Your task to perform on an android device: Open the Khan Academy app and take courses.
Image 0: 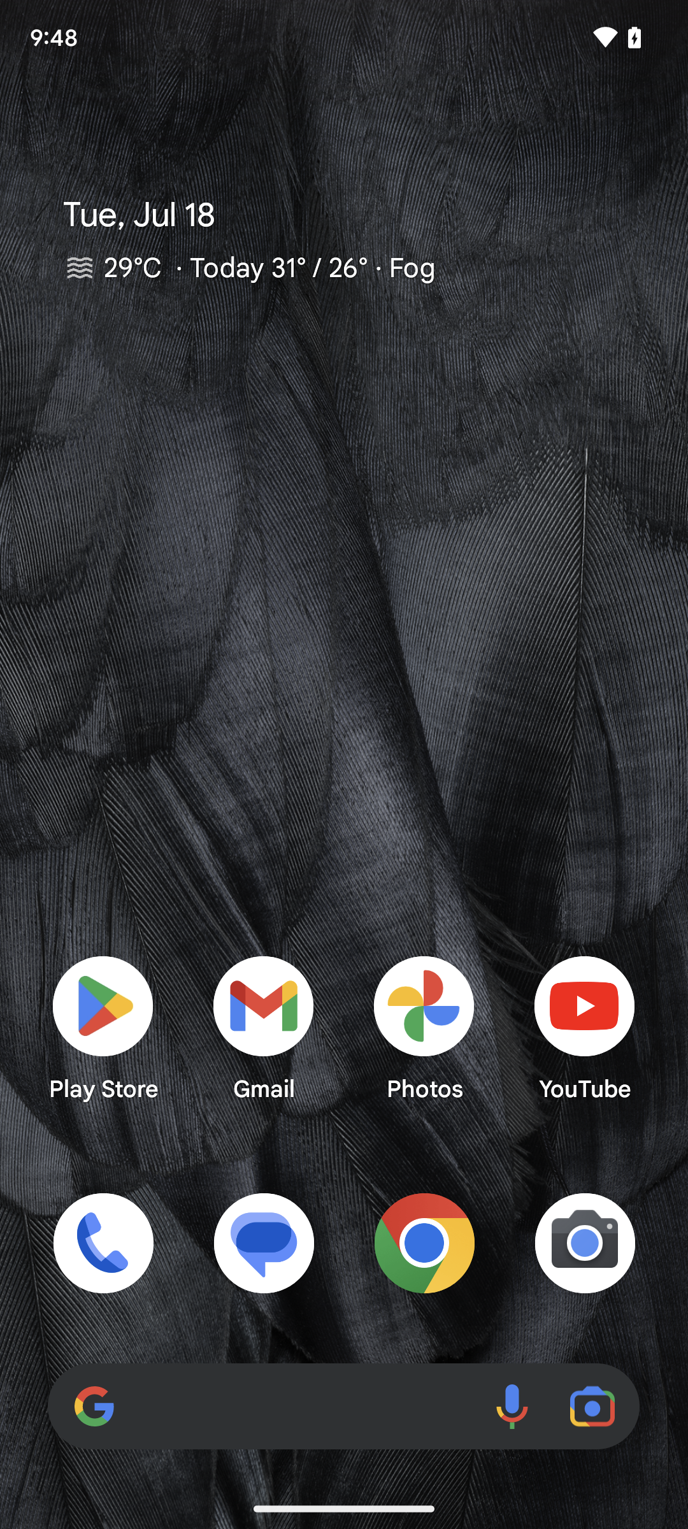
open khan academy app
Step 0: open app "Khan Academy"
Image 1: 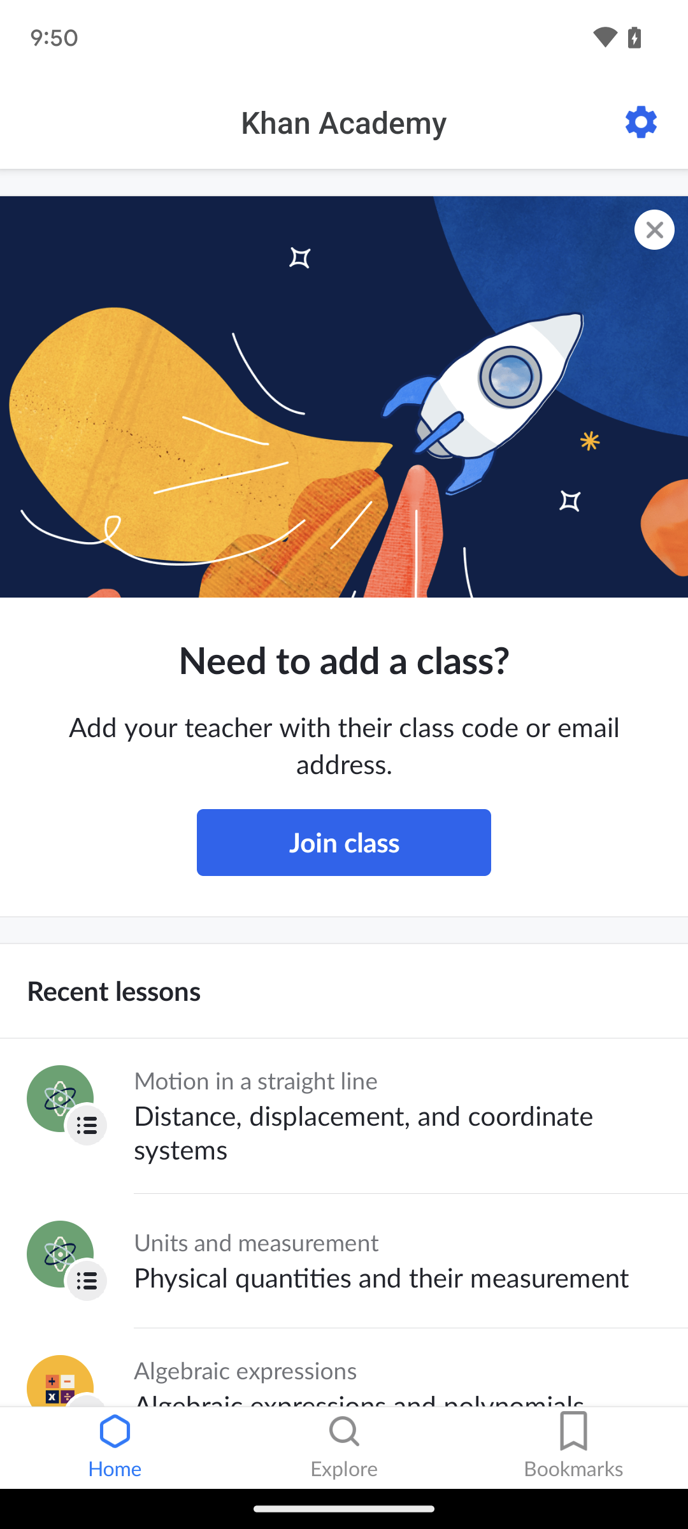
Go to my course and take a course.
Step 1: scroll down
Image 2: 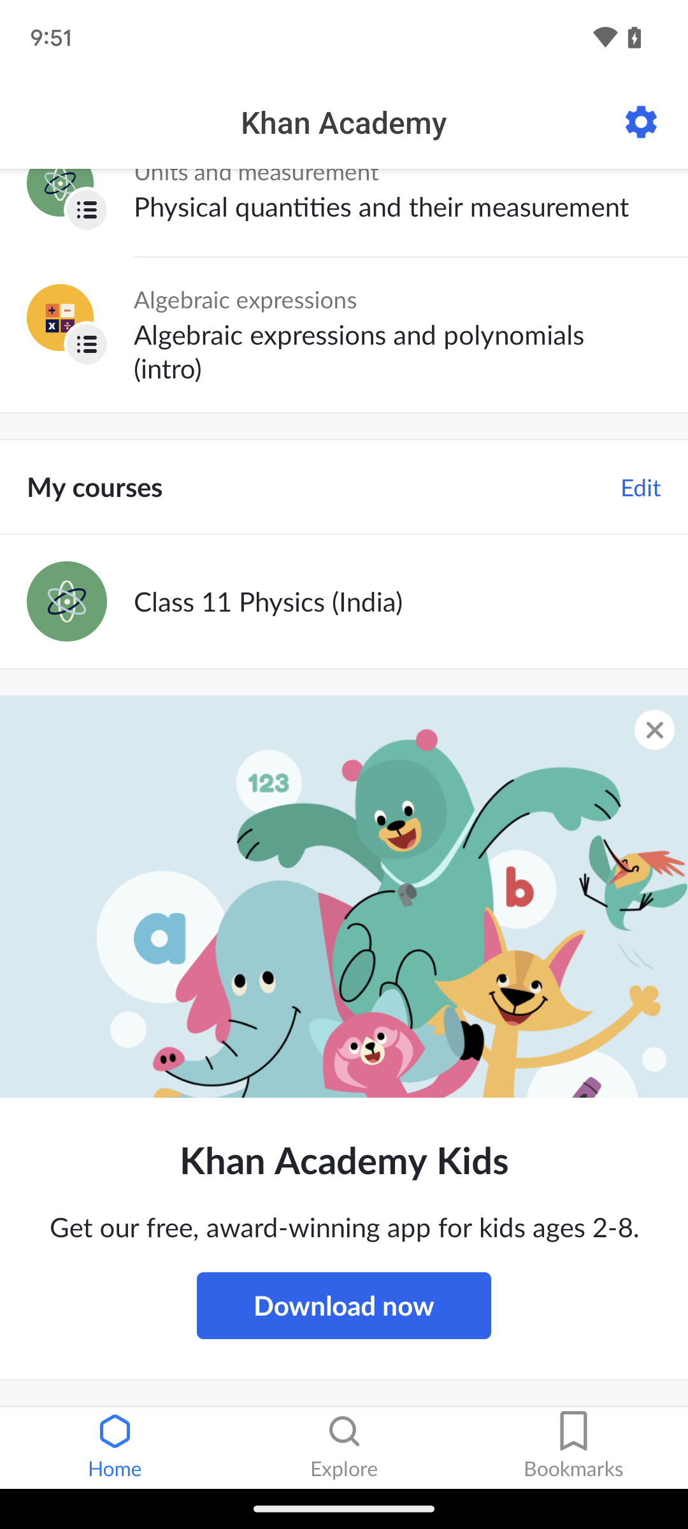
Go to my course and take a course.
Step 2: click (344, 486)
Image 3: 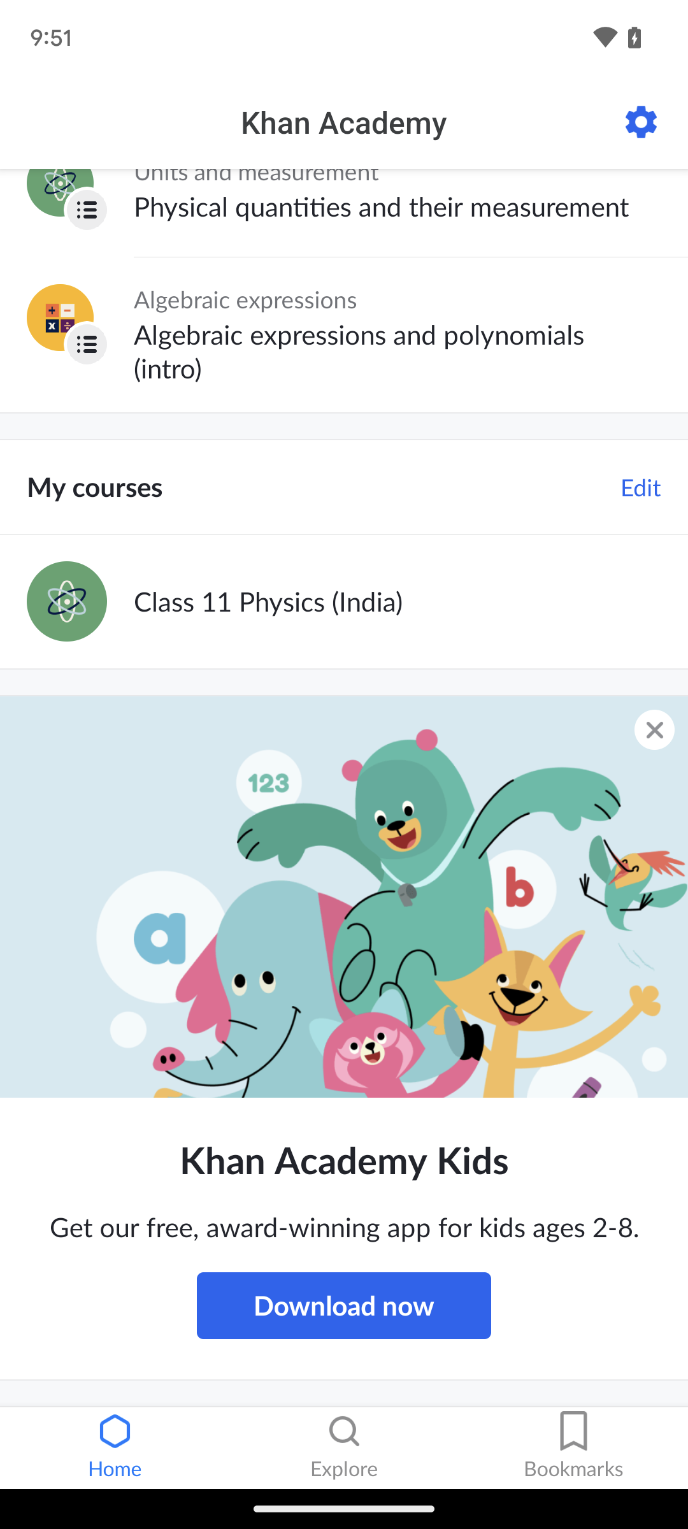
Go to my course and take a course.
Step 3: click (383, 601)
Image 4: 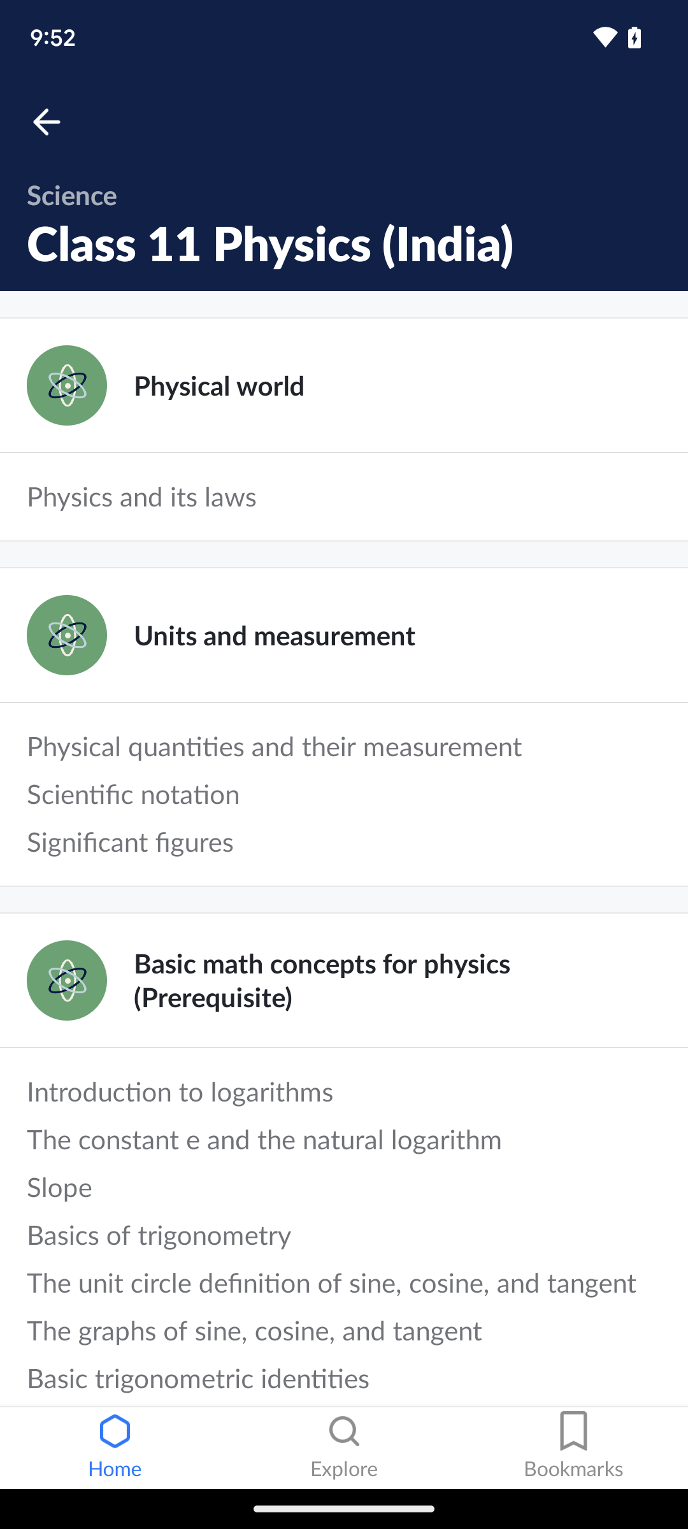
Go to my course and take a course.
Step 4: press back button
Image 5: 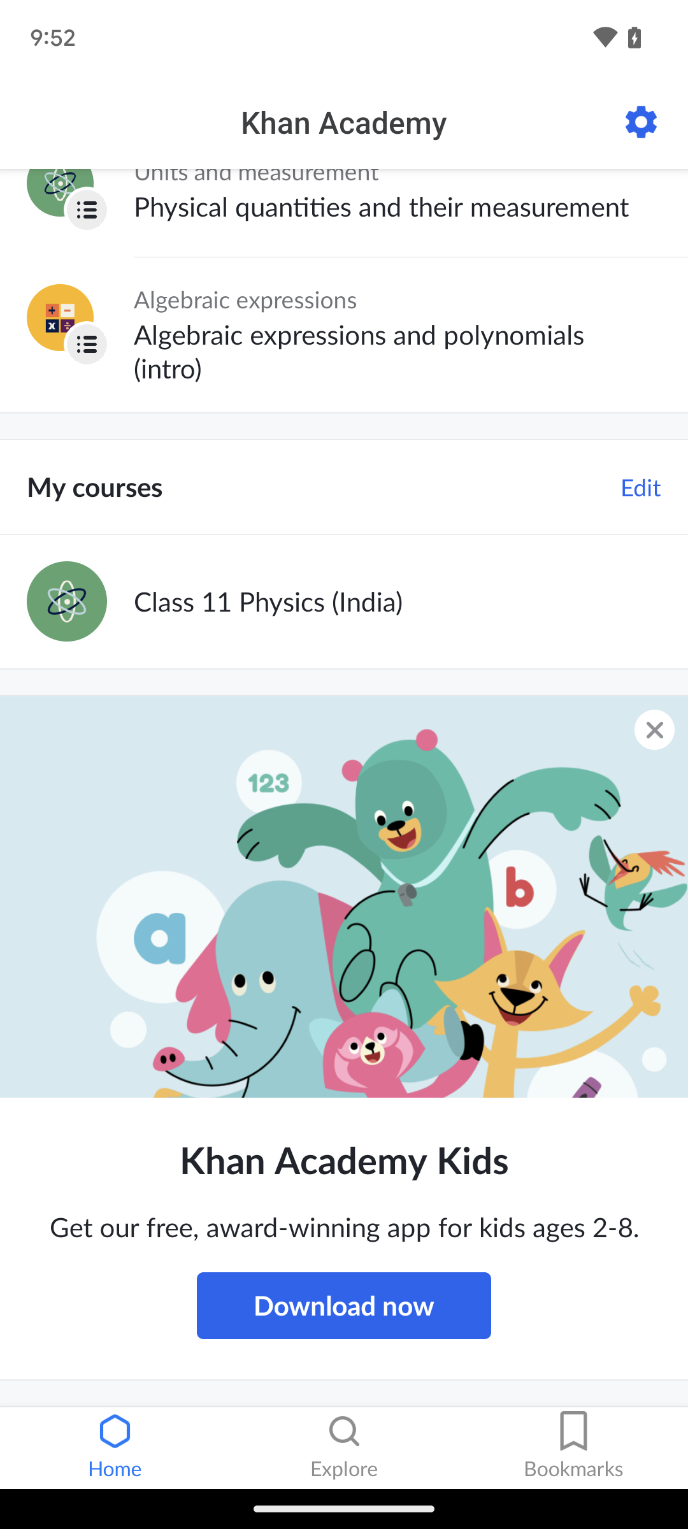
Edit the course to take your favorite subject.
Step 5: click (640, 487)
Image 6: 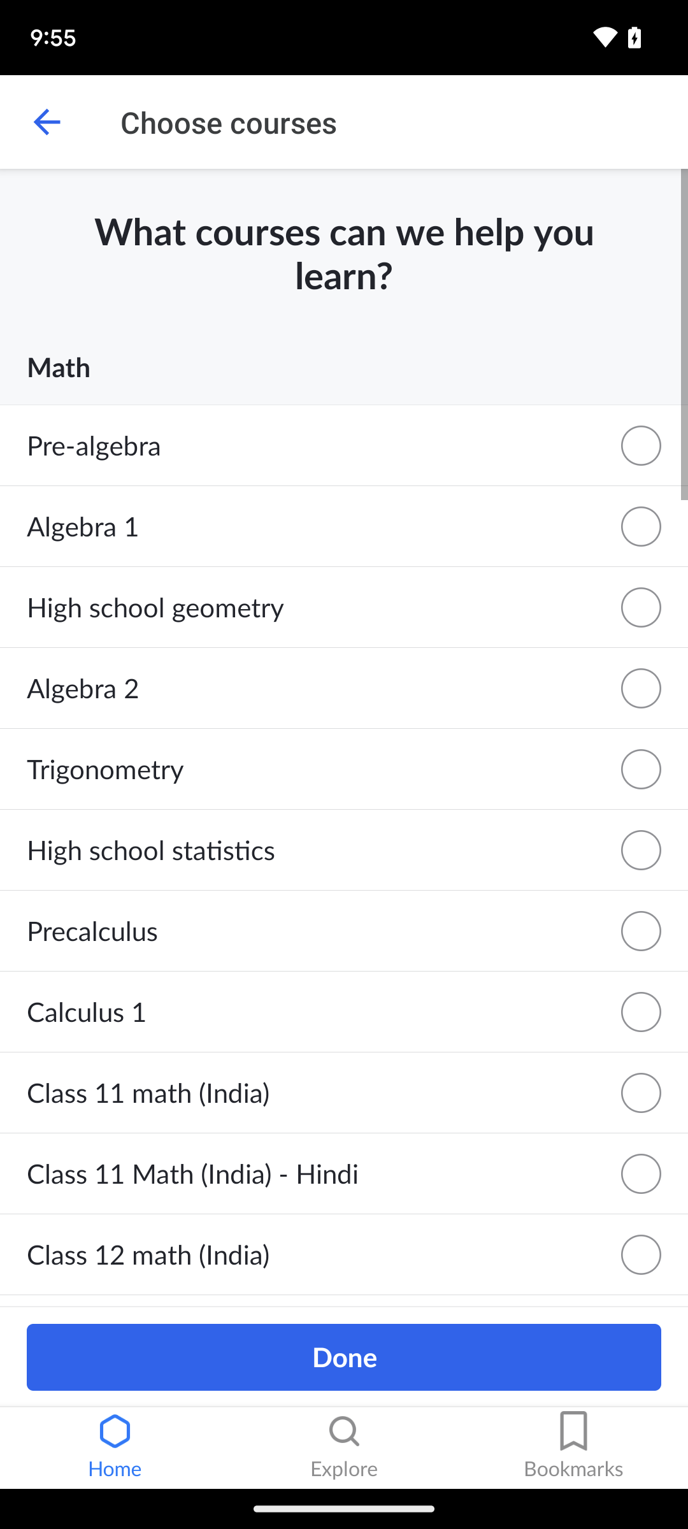
Click on Calculas and take it.
Step 6: click (631, 1010)
Image 7: 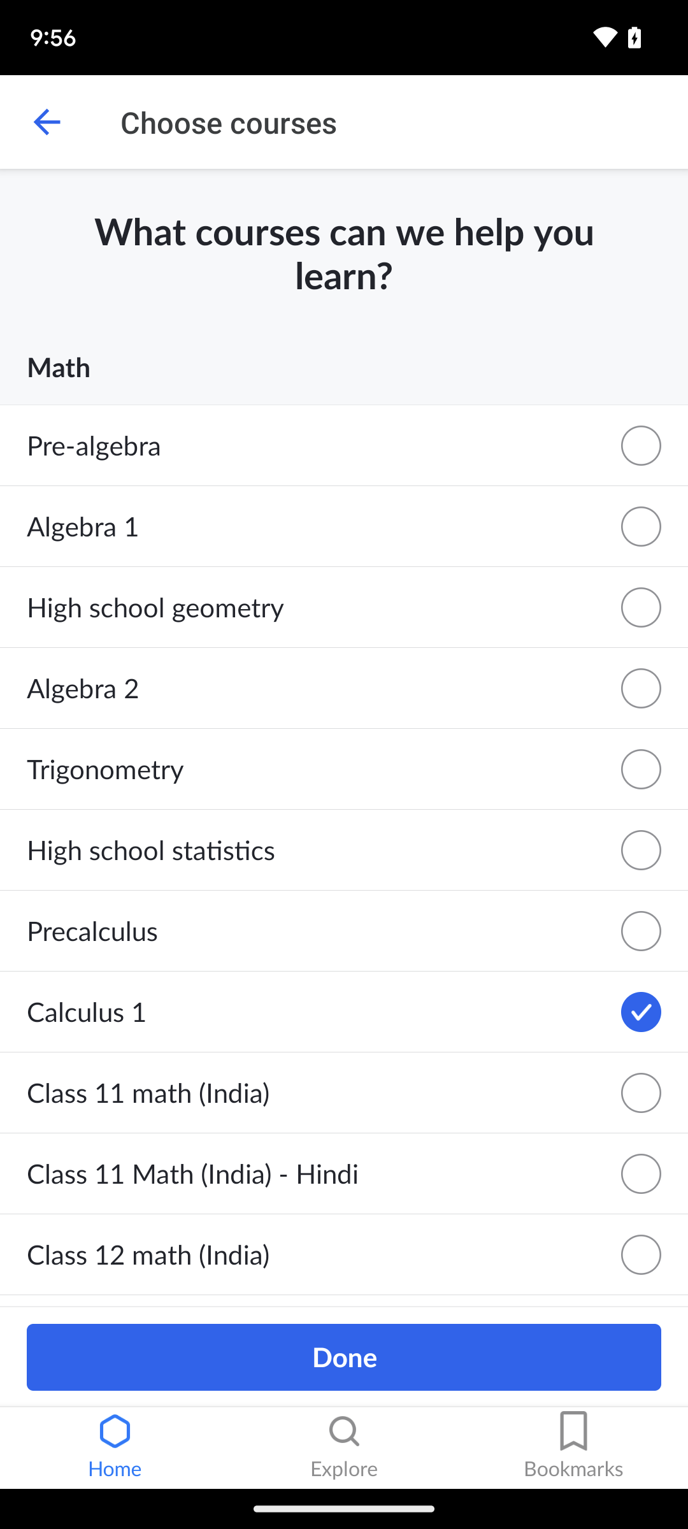
Click on done.
Step 7: click (343, 1357)